Your task to perform on an android device: I also want to search for hotels to stay at after reaching Berlin. I'm looking for a hotel with a single room, and the stay dates are January 1, 2024, to January 5, 2024, so search for the hotel in Berlin, Germany, for a stay on these days in the Wego Flights & Hotels app.
Image 0: 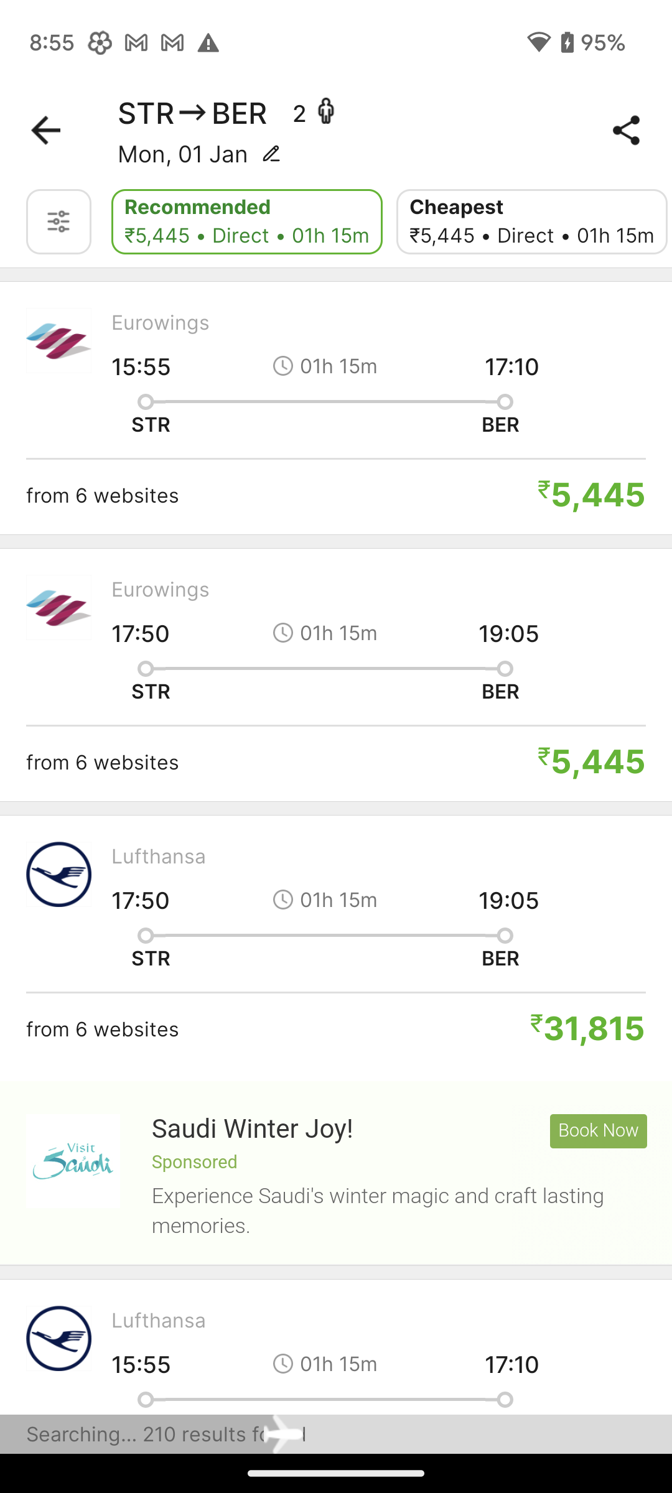
Go back to the previous page to search for hotels.
Step 0: press back button
Image 1: 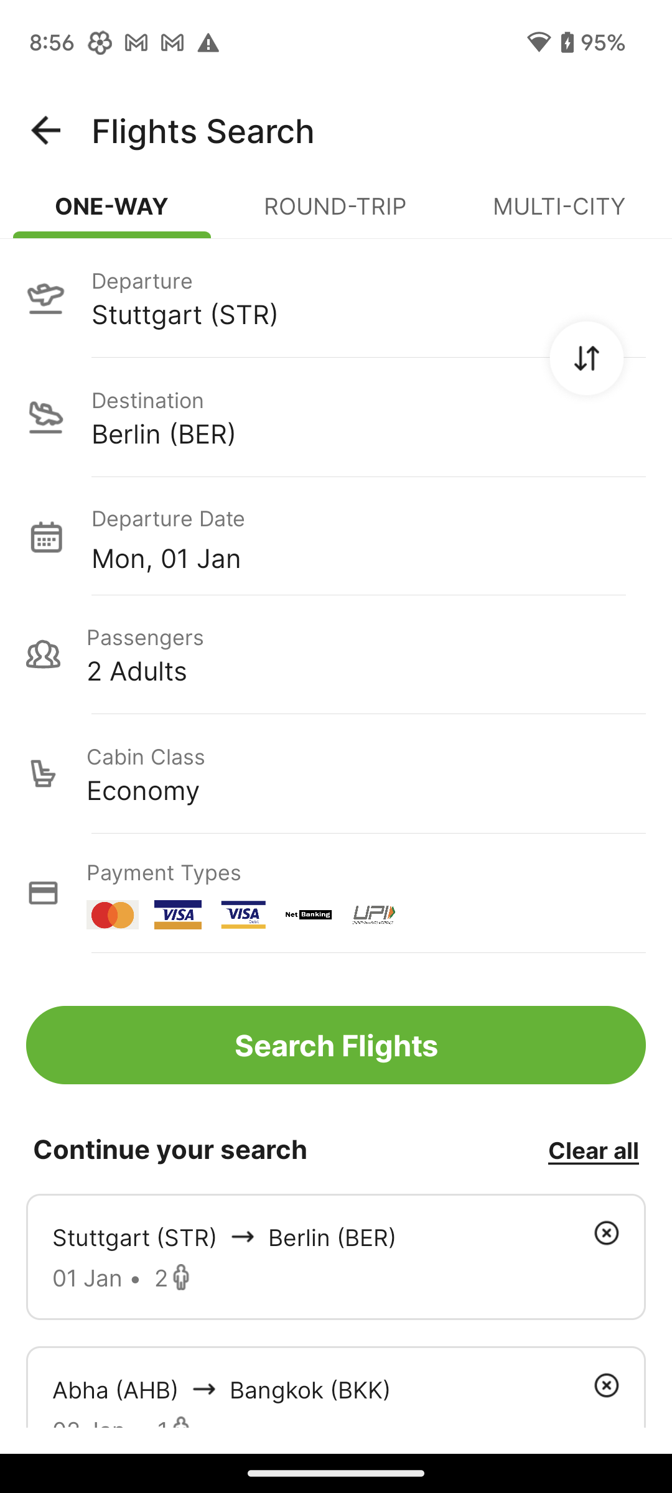
Go back to the previous page to search for hotels.
Step 1: press back button
Image 2: 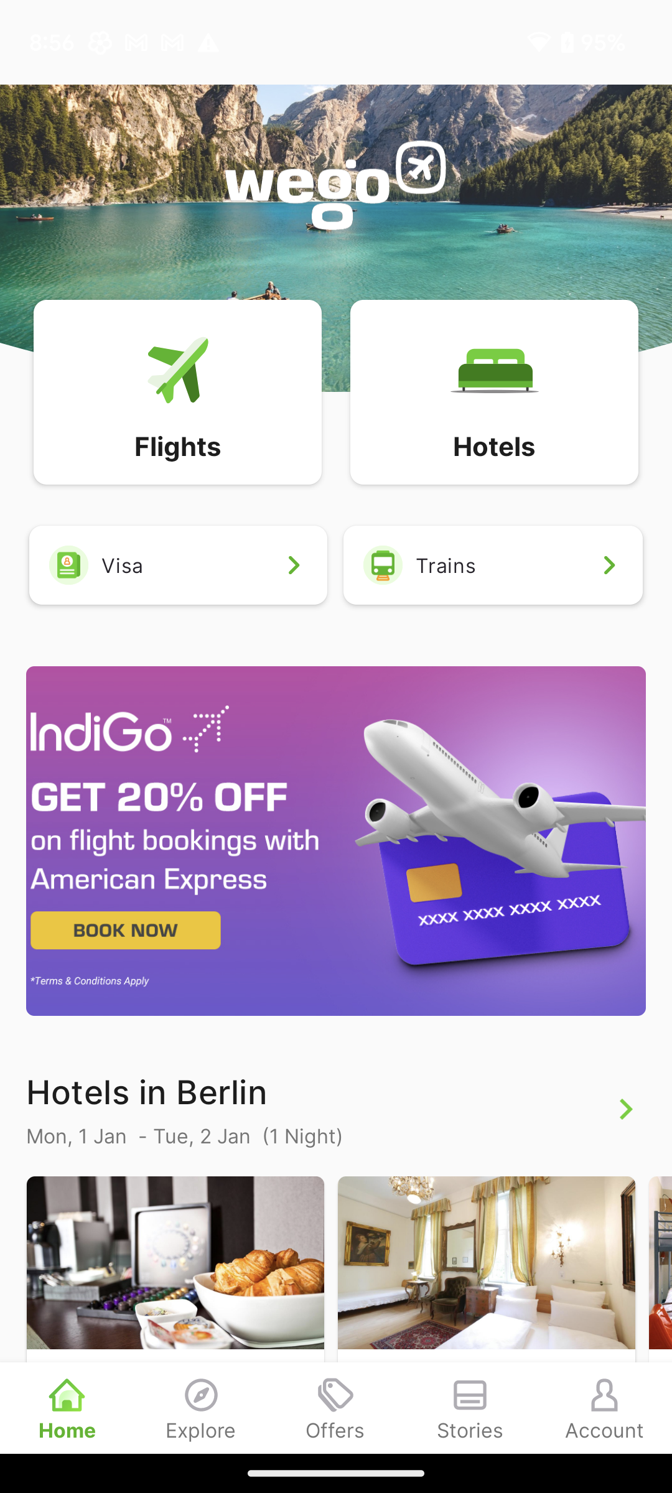
Click on the Hotels tab to search for hotels.
Step 2: click (494, 370)
Image 3: 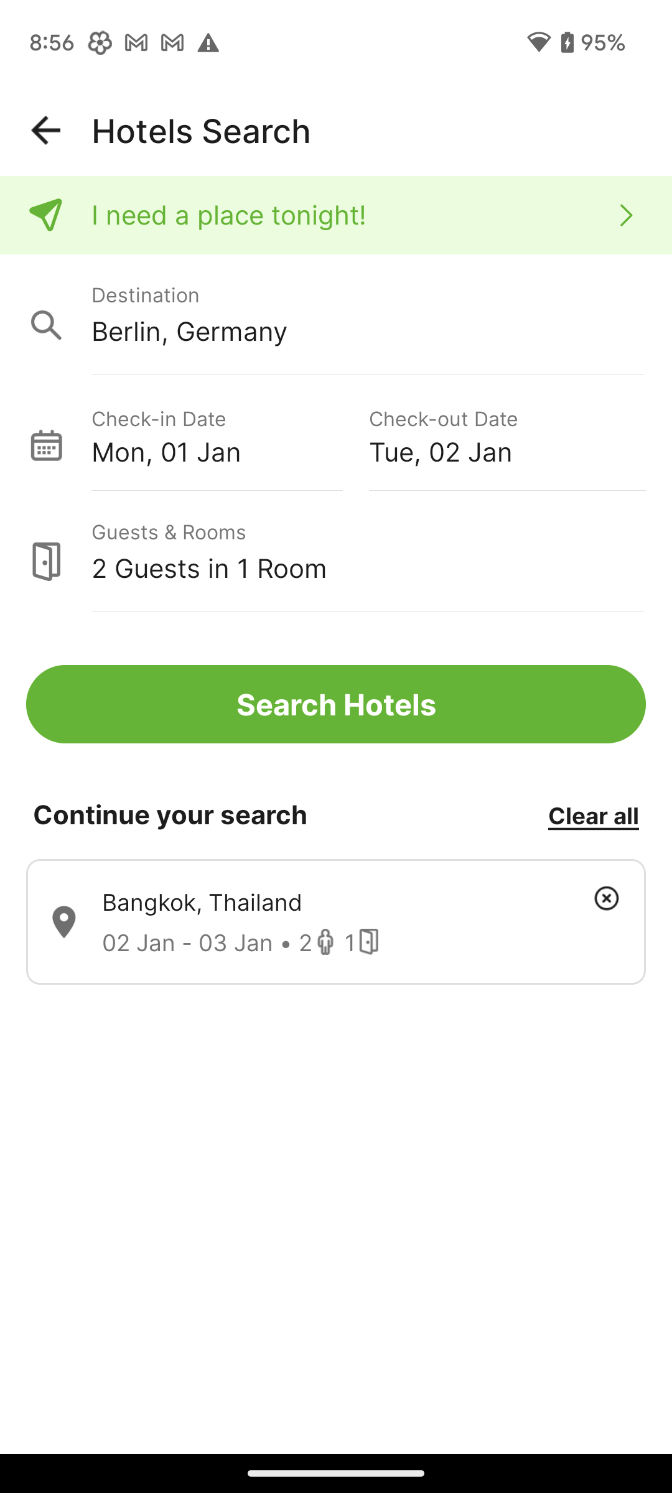
Click on the Destination tab to enter the location.
Step 3: click (368, 330)
Image 4: 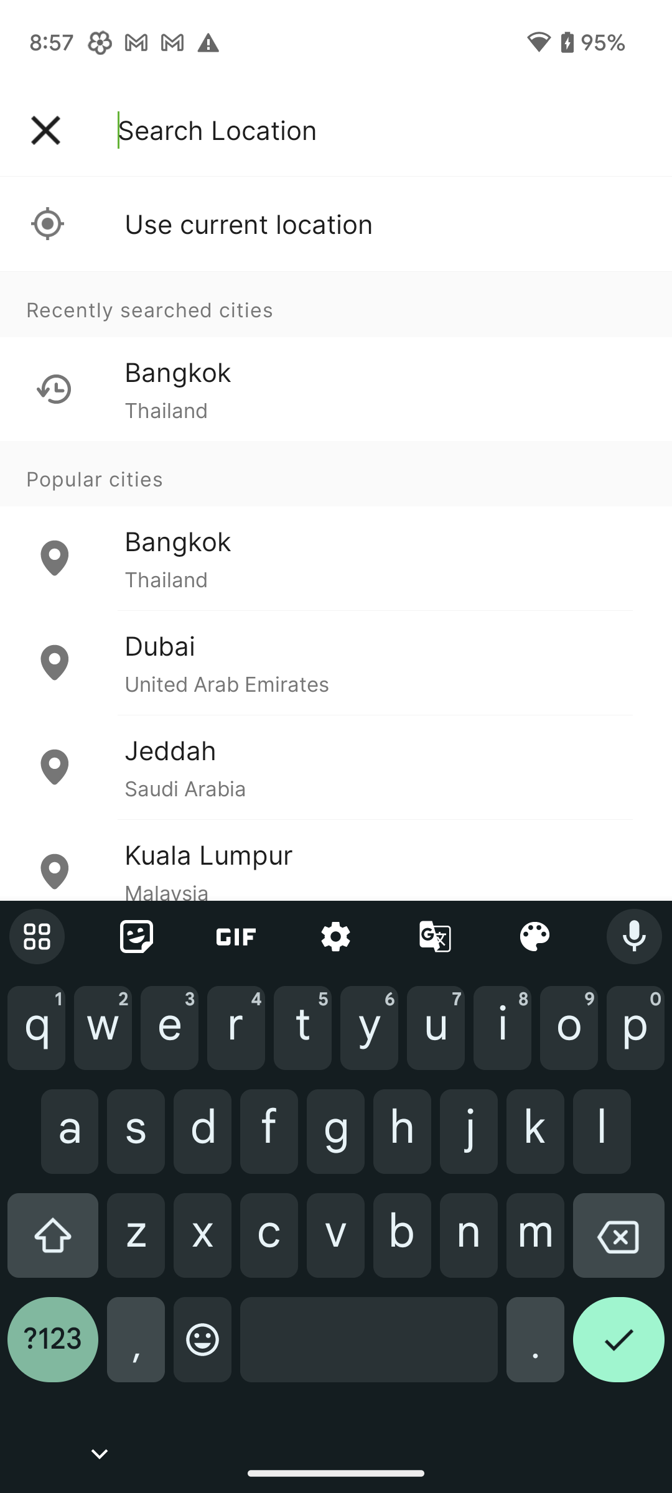
Type Berlin in the search location bar to search for hotels in this city.
Step 4: type "Berlin"
Image 5: 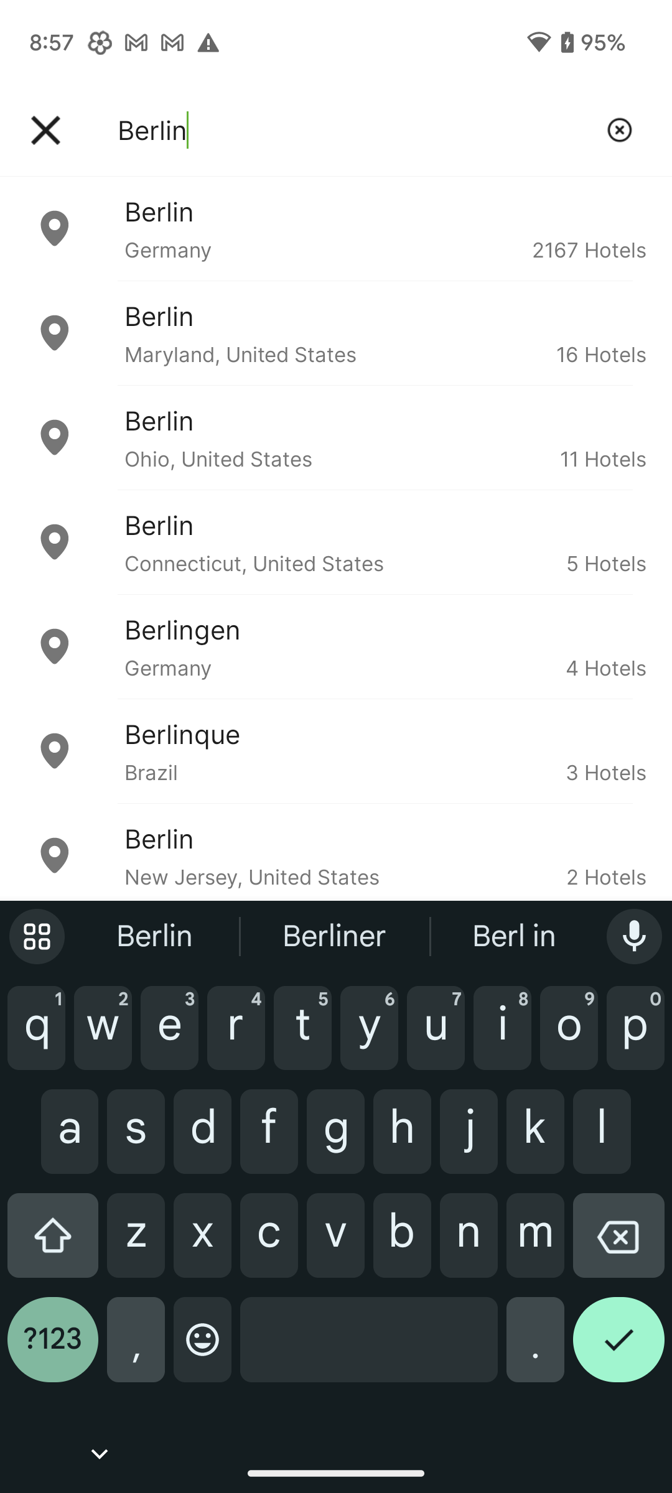
Click on the first suggested option to select the location.
Step 5: click (385, 228)
Image 6: 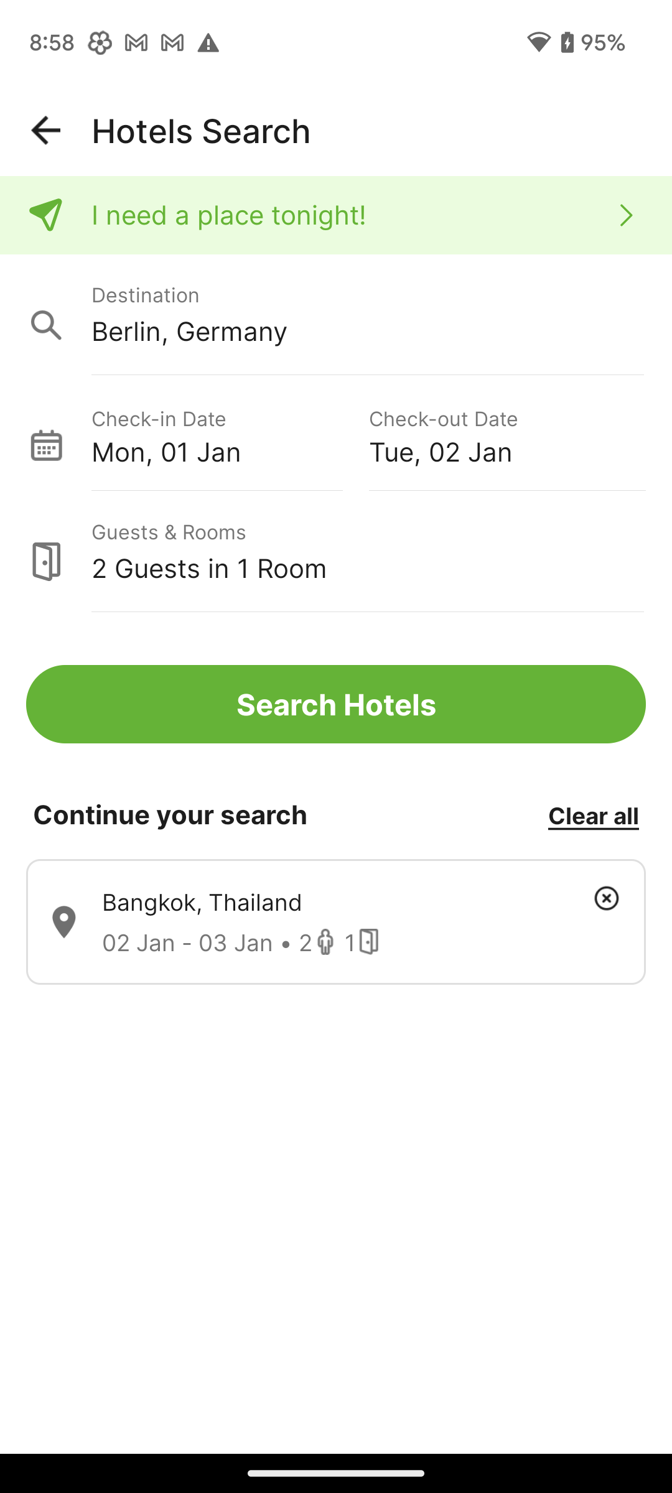
Click on the Check in date section to select the check in date.
Step 6: click (230, 451)
Image 7: 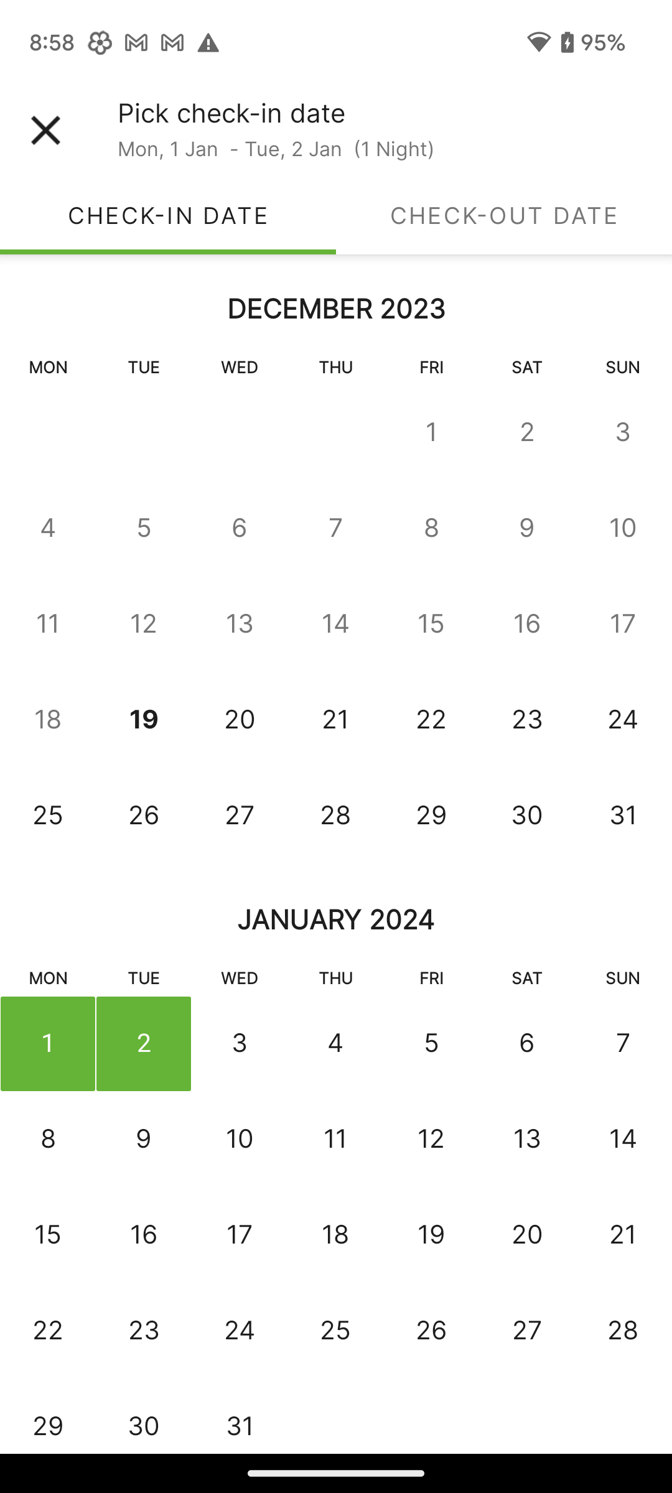
Click on the January 1 to select the check in date.
Step 7: click (39, 1047)
Image 8: 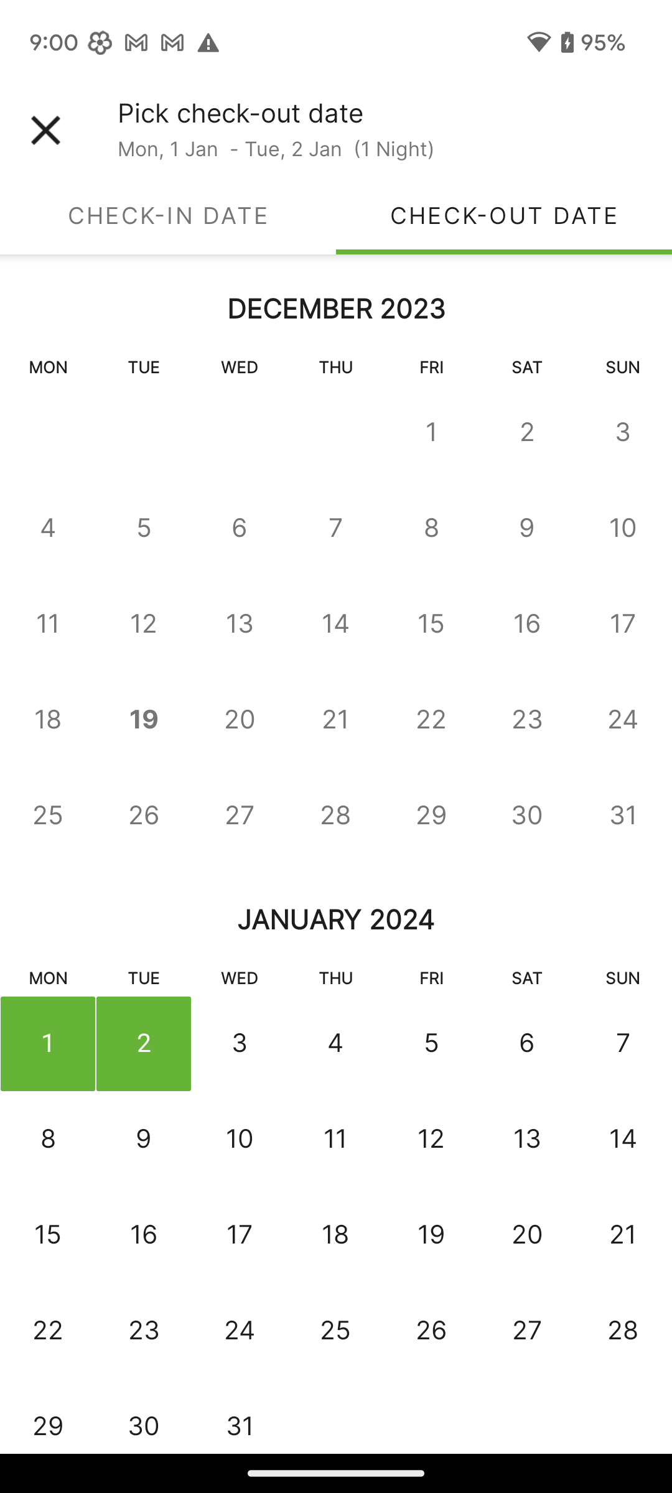
Click on the January 5 to select the check out date.
Step 8: click (426, 1041)
Image 9: 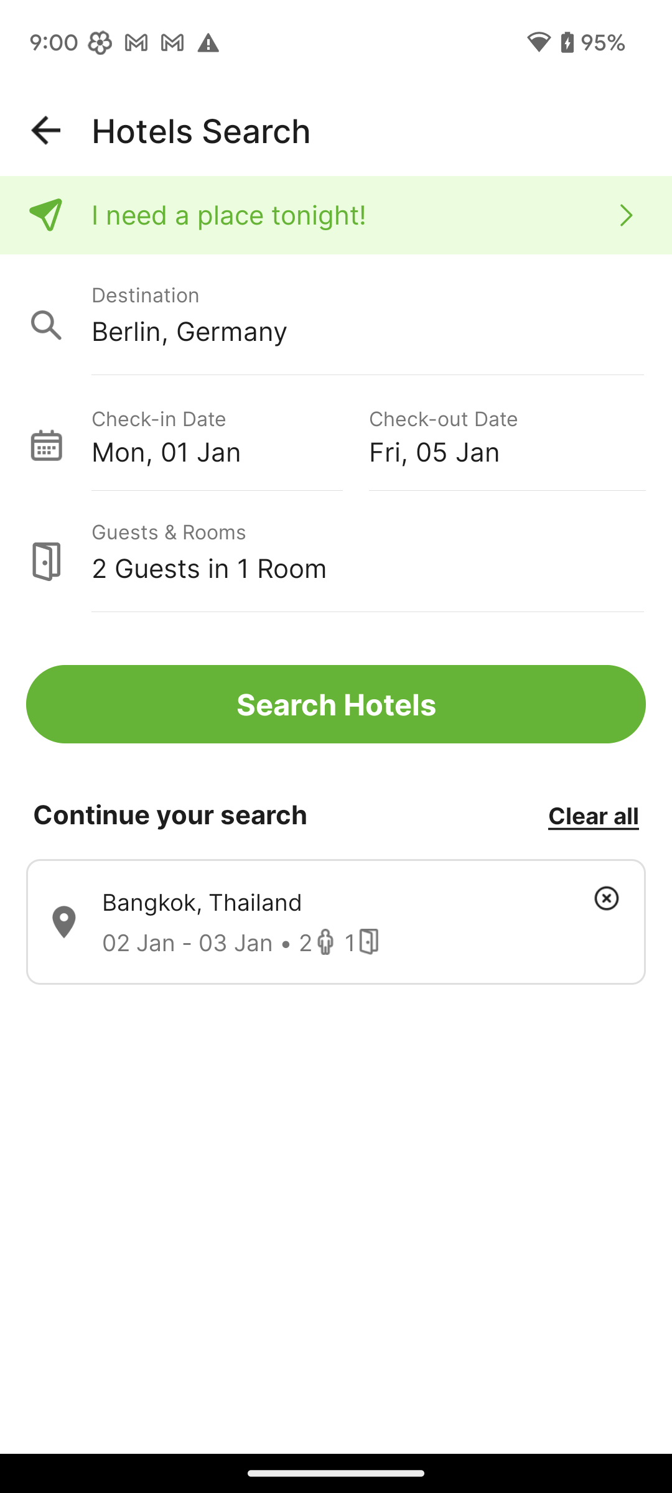
Click on the Search Hotels button to search for hotels.
Step 9: click (336, 704)
Image 10: 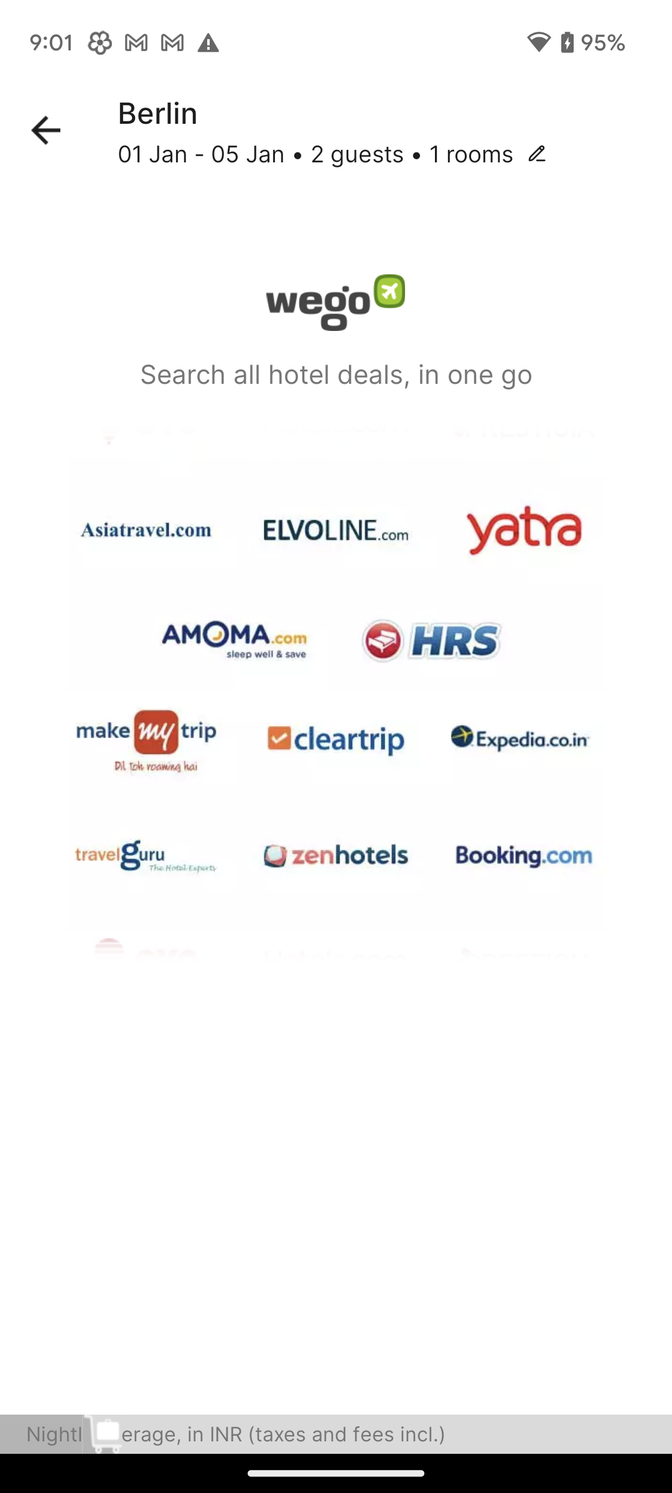
Click on the Search Hotels button to search for hotels.
Step 10: wait